Your task to perform on an android device: I want to go to Manage your Google Drive storage in the Google Drive app so I can see how much storage is being utilised and when my storage will run out.
Image 0: 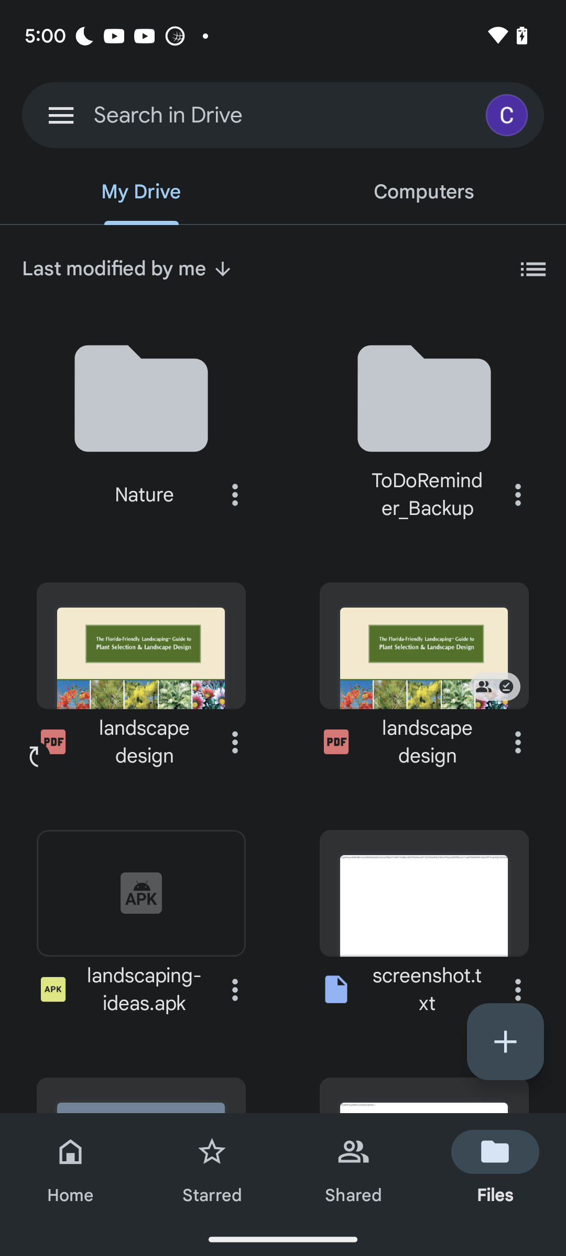
Click on the menu icon on the top left of the screen
Step 0: click (61, 115)
Image 1: 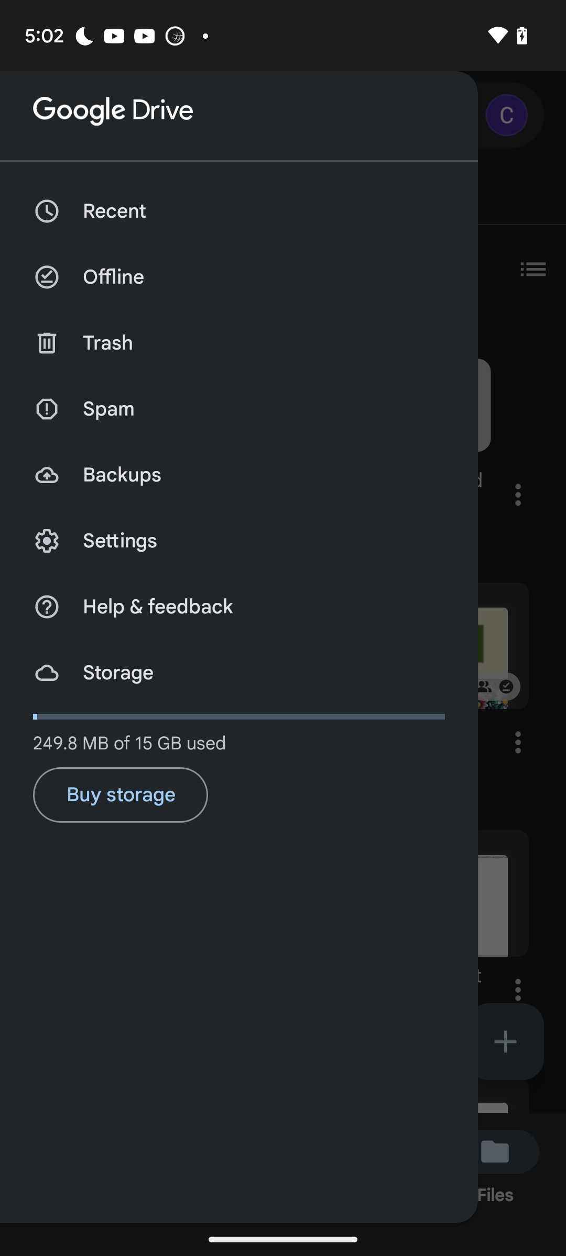
Click on the storage option
Step 1: click (118, 672)
Image 2: 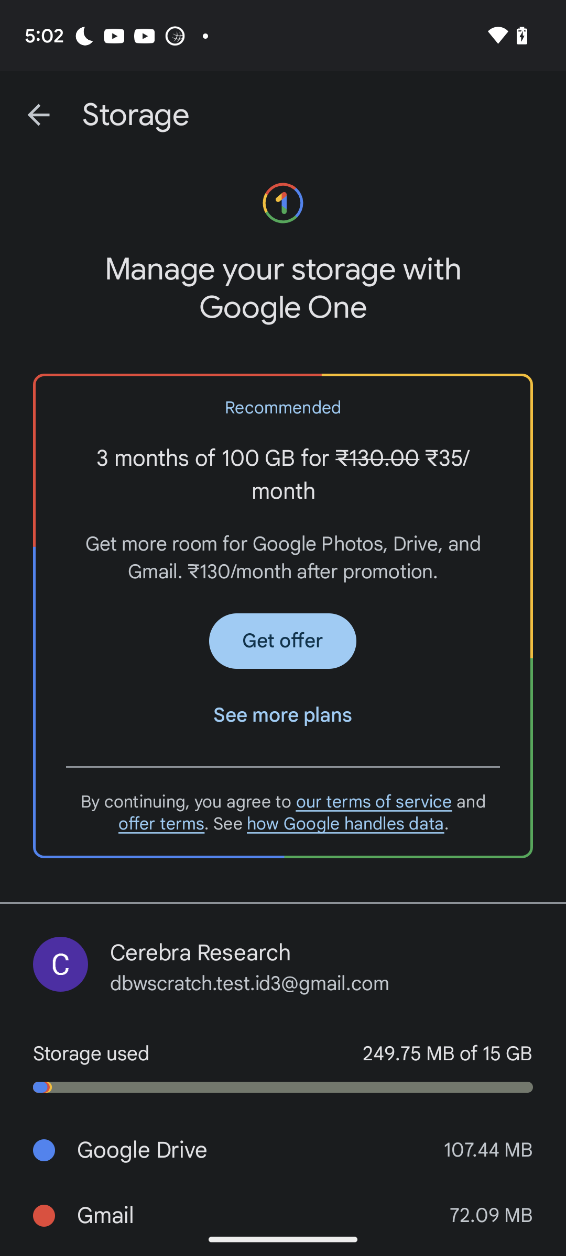
Swipe up to view the storage
Step 2: scroll down